Your task to perform on an android device: I want to view my Mount Rushmore photo so that I can edit it.
Image 0: 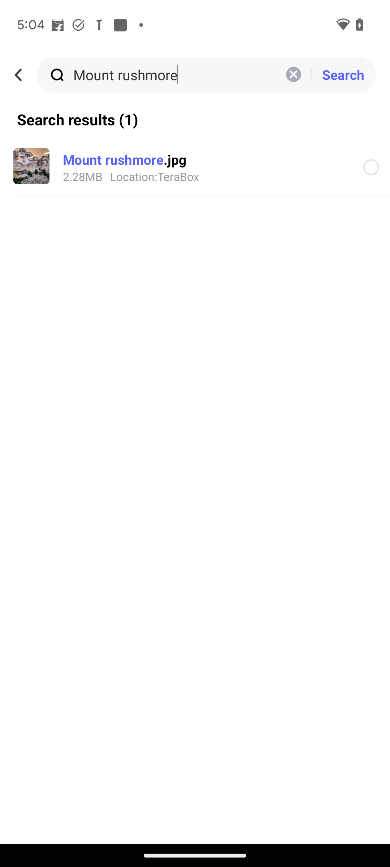
Click on the Mount rushmore.jpg to view it on the screen.
Step 0: click (207, 154)